Your task to perform on an android device: I am looking for a new Sports shoe pair. I want to use Adidas' new app search feature because my old one is growing older
Image 0: 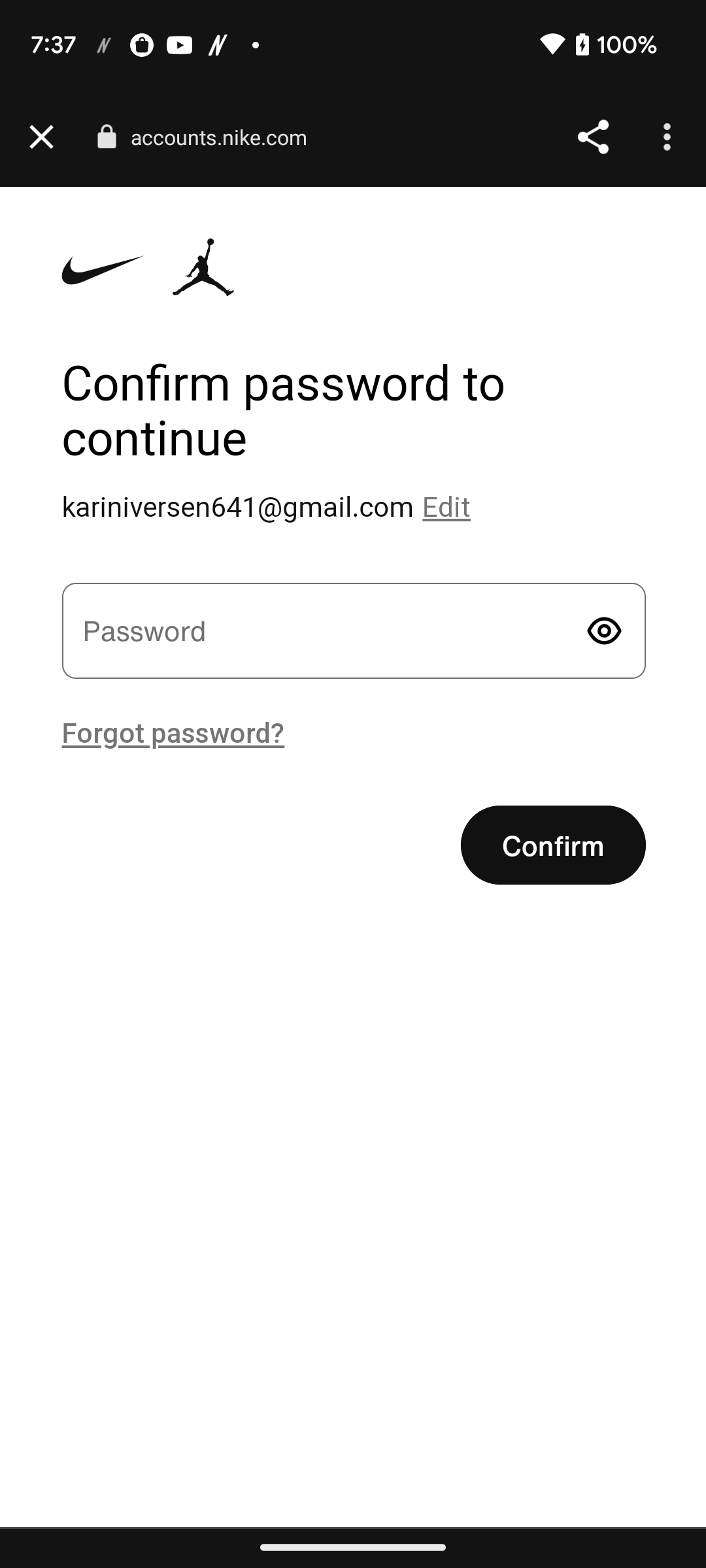
Open the Adidas app 
Step 0: open app "adidas"
Image 1: 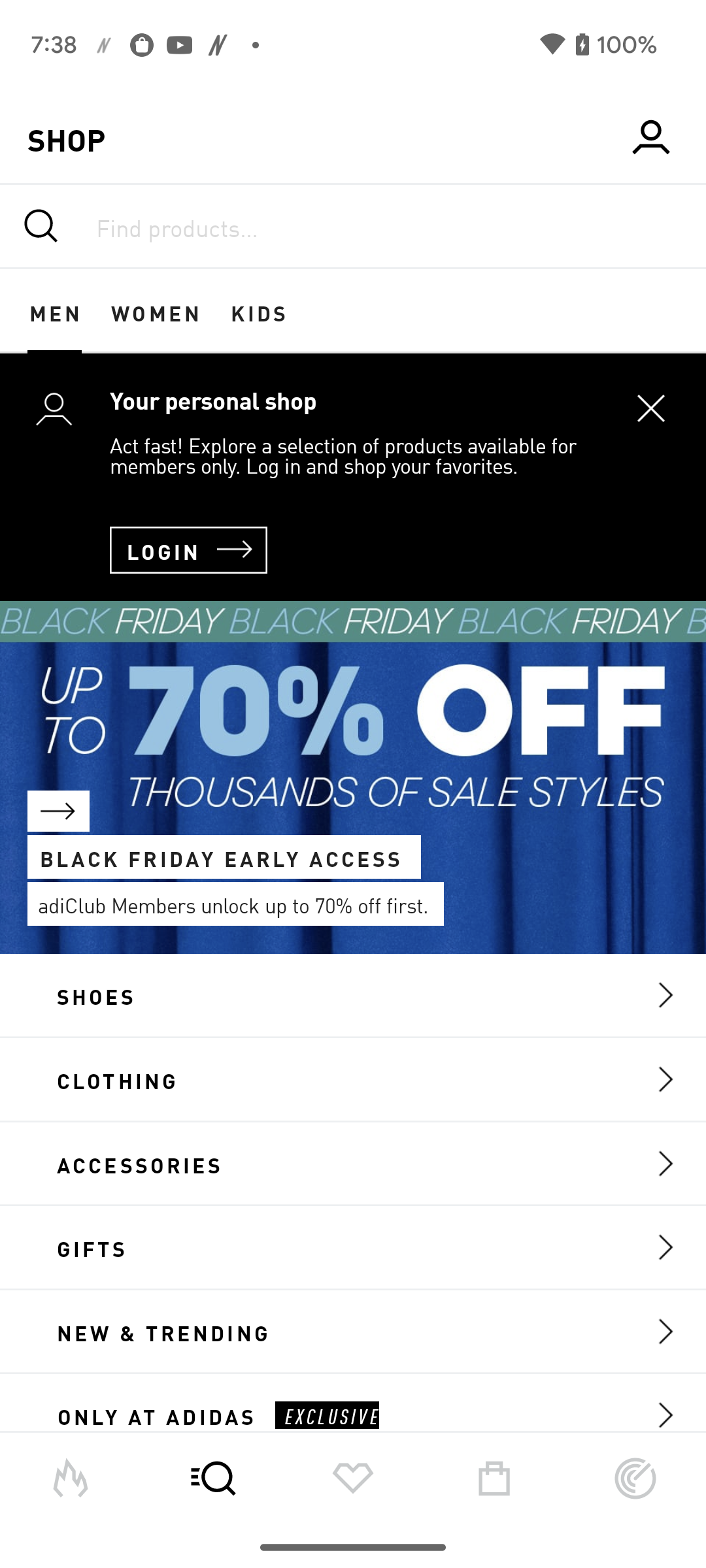
Click on the search bar
Step 1: click (141, 244)
Image 3: 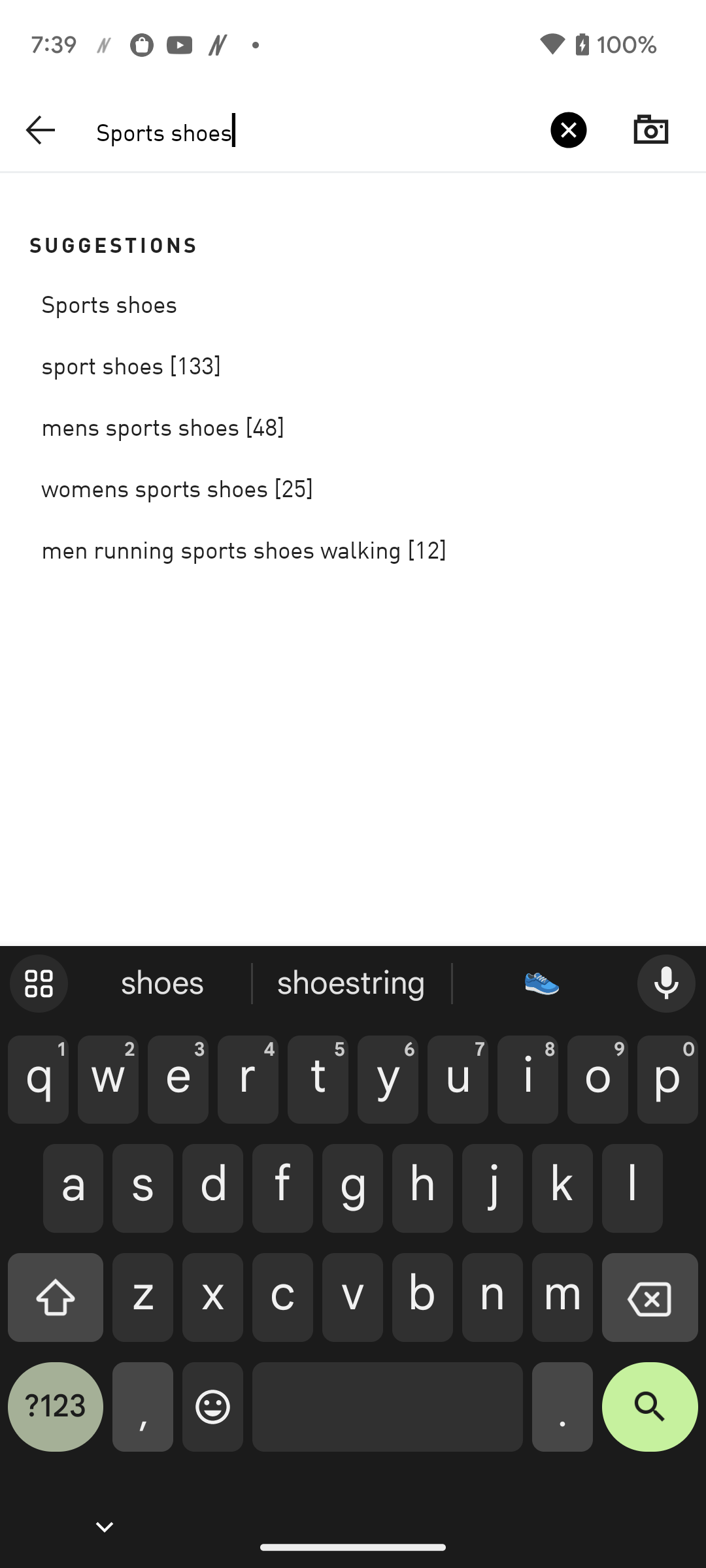
Click on the search key at the bottom right of the keyboard 
Step 3: click (650, 1417)
Image 4: 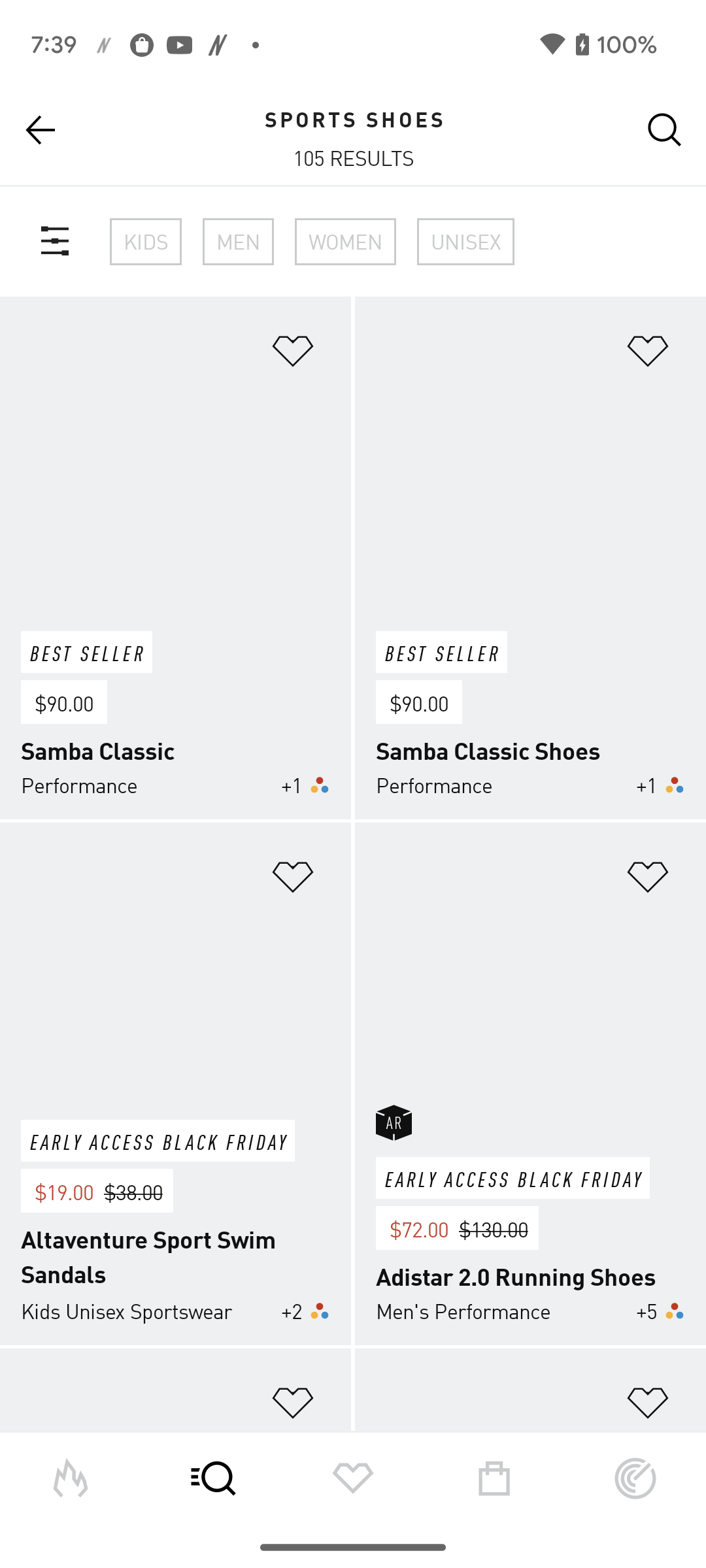
Click on the search key at the bottom right of the keyboard 
Step 4: wait
Image 5: 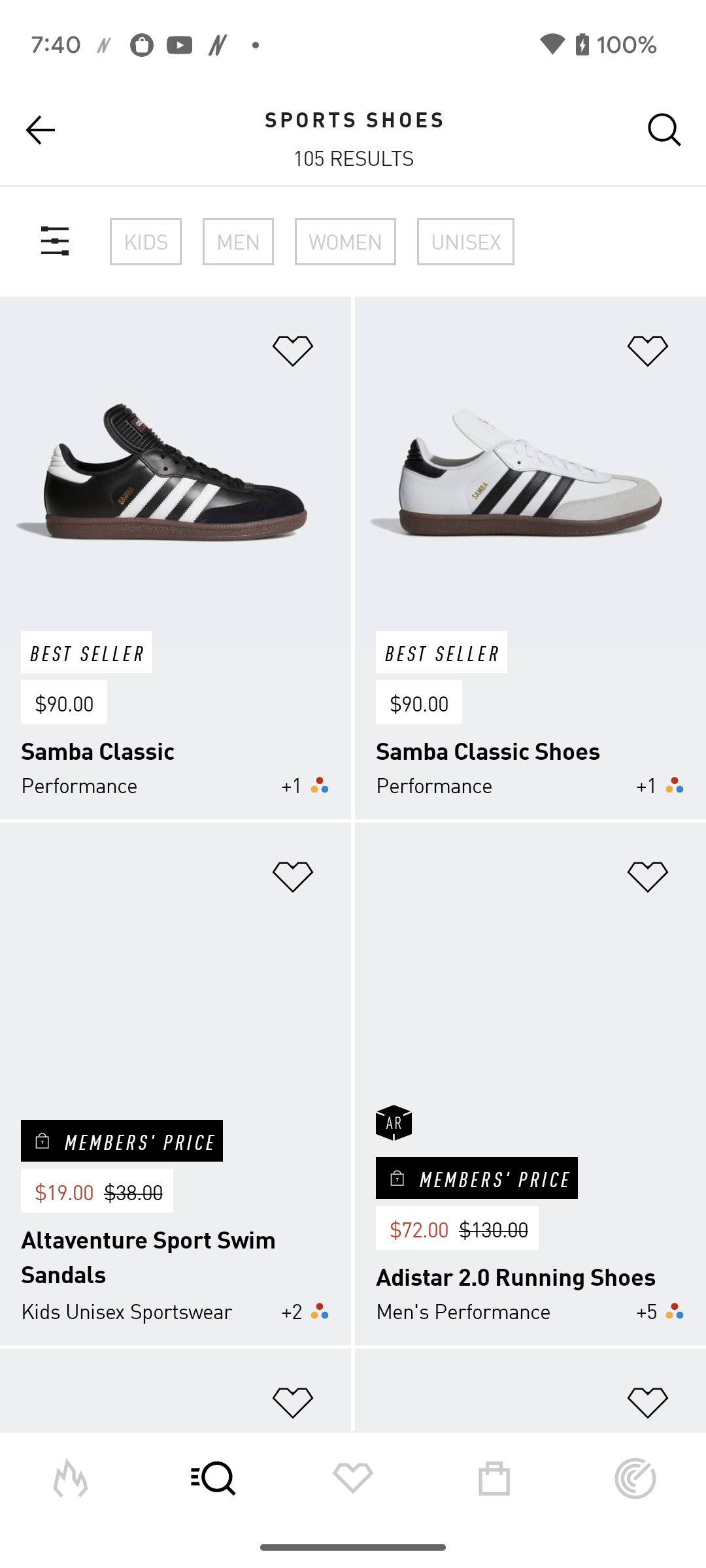
Click on the search key at the bottom right of the keyboard 
Step 5: wait